Your task to perform on an android device: I'm going to start learning Portuguese so I can fill my time with something worthwhile. I've decided to use the Mondly Language app to learn Portuguese.
Image 0: 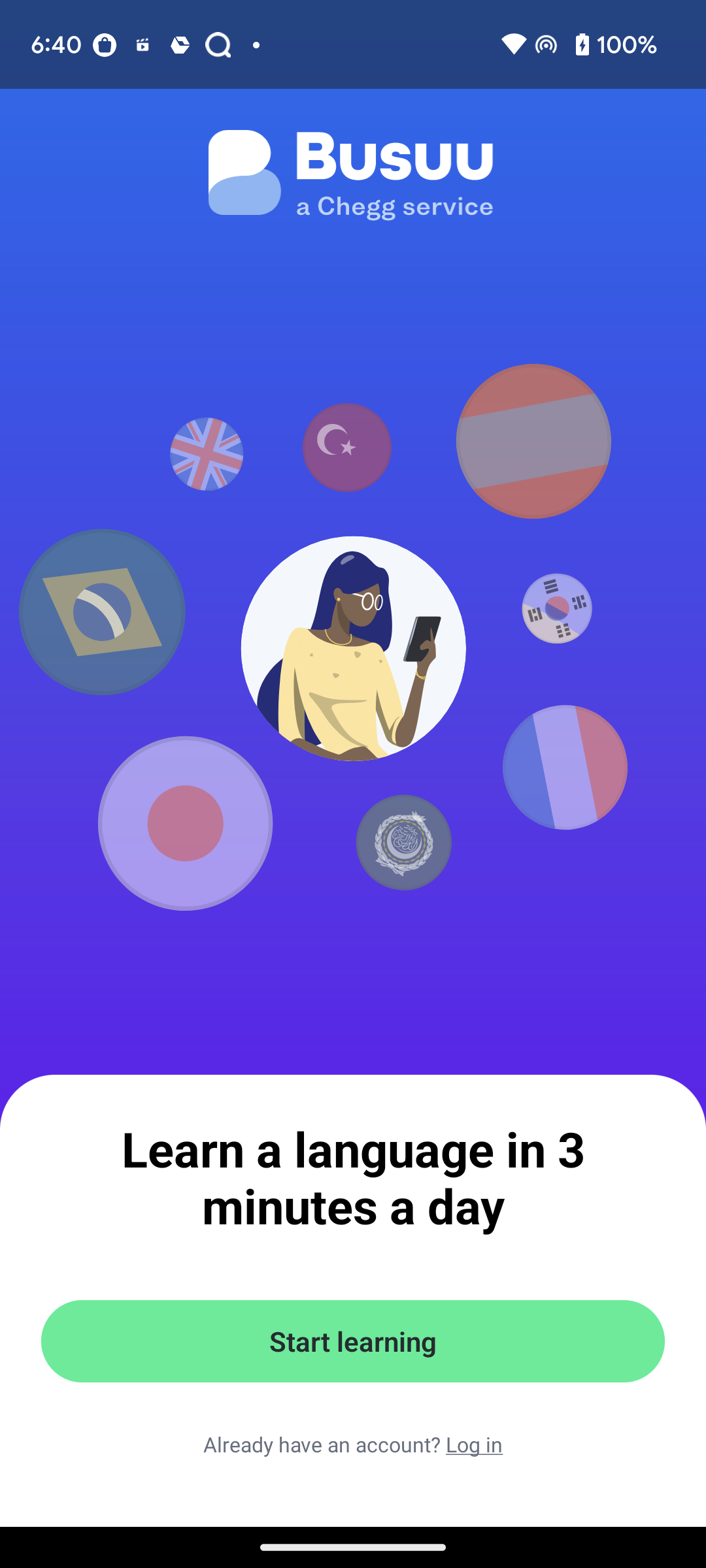
Open Mondly Language App
Step 0: open app "Mondly Languages"
Image 1: 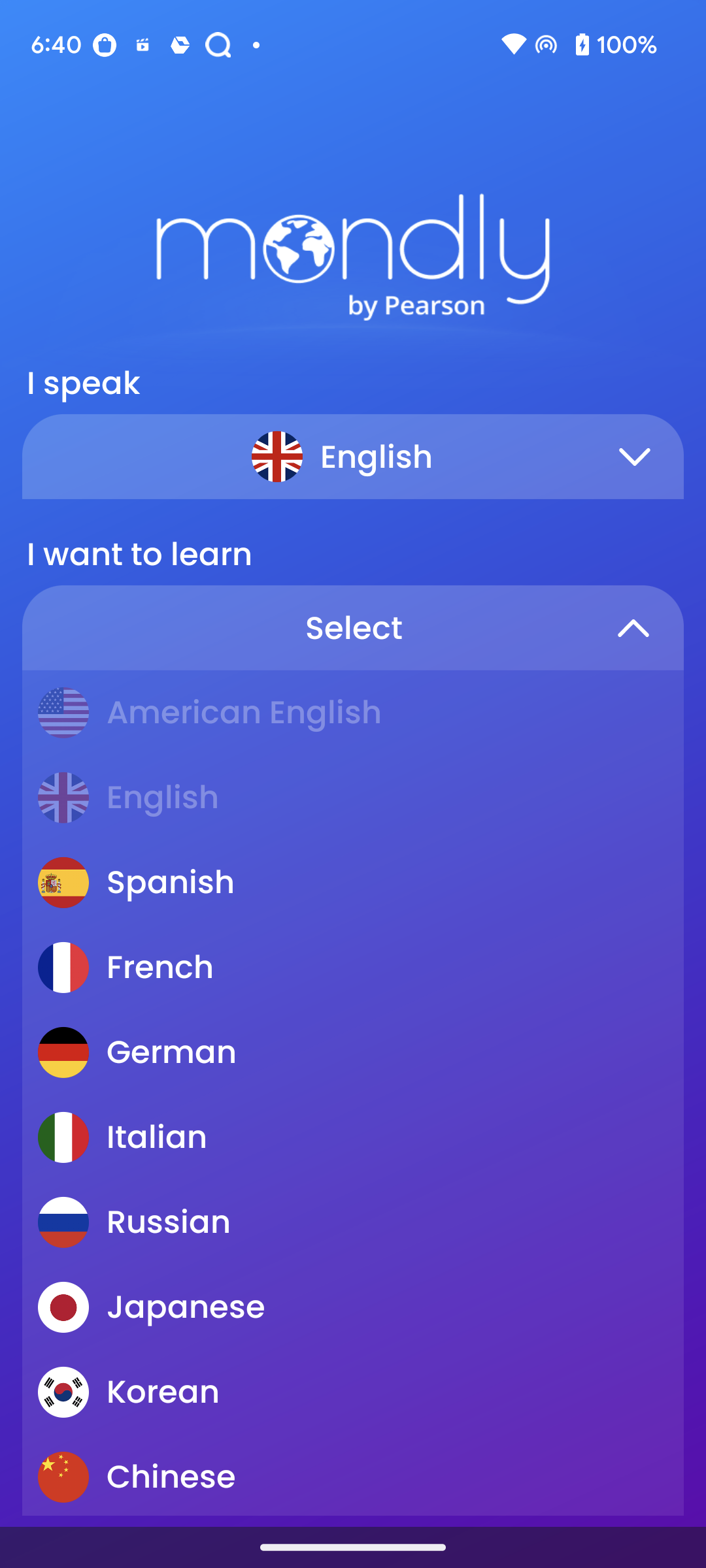
Swipe up
Step 1: scroll down
Image 2: 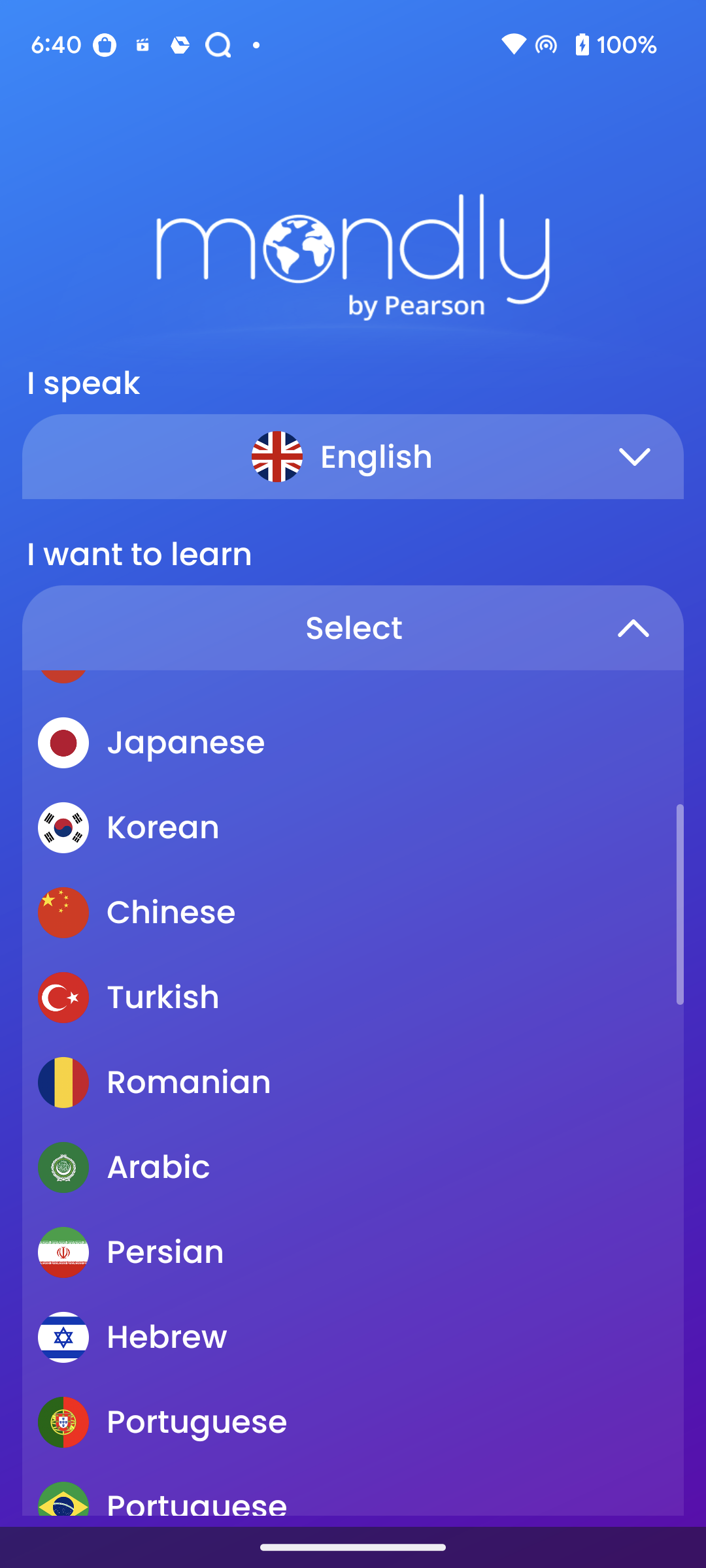
Select Portuguese language
Step 2: click (153, 1503)
Image 4: 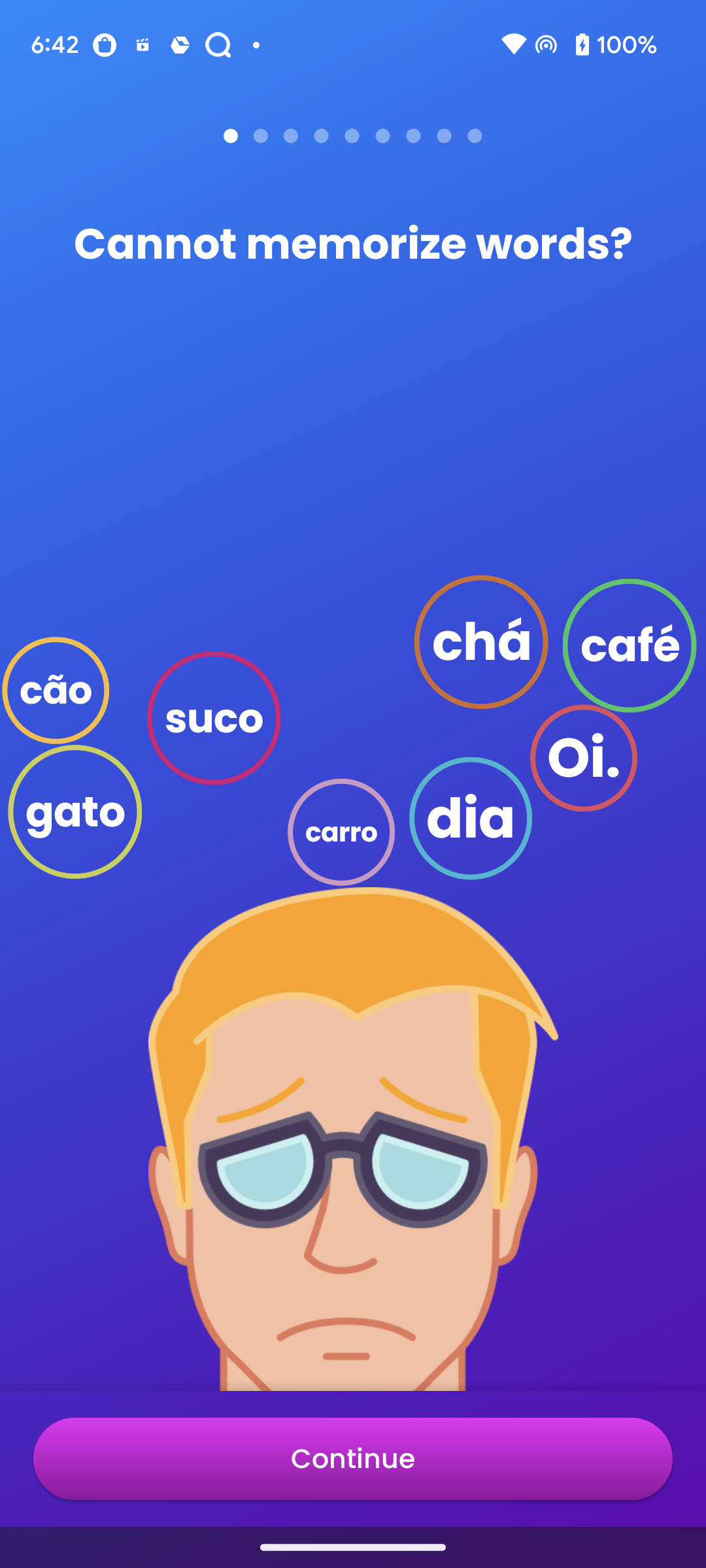
Click on continue at the bottom of the screen
Step 4: click (353, 1458)